Your task to perform on an android device: Open the Hiking Project App enter the location India show the list of trails in India
Image 0: 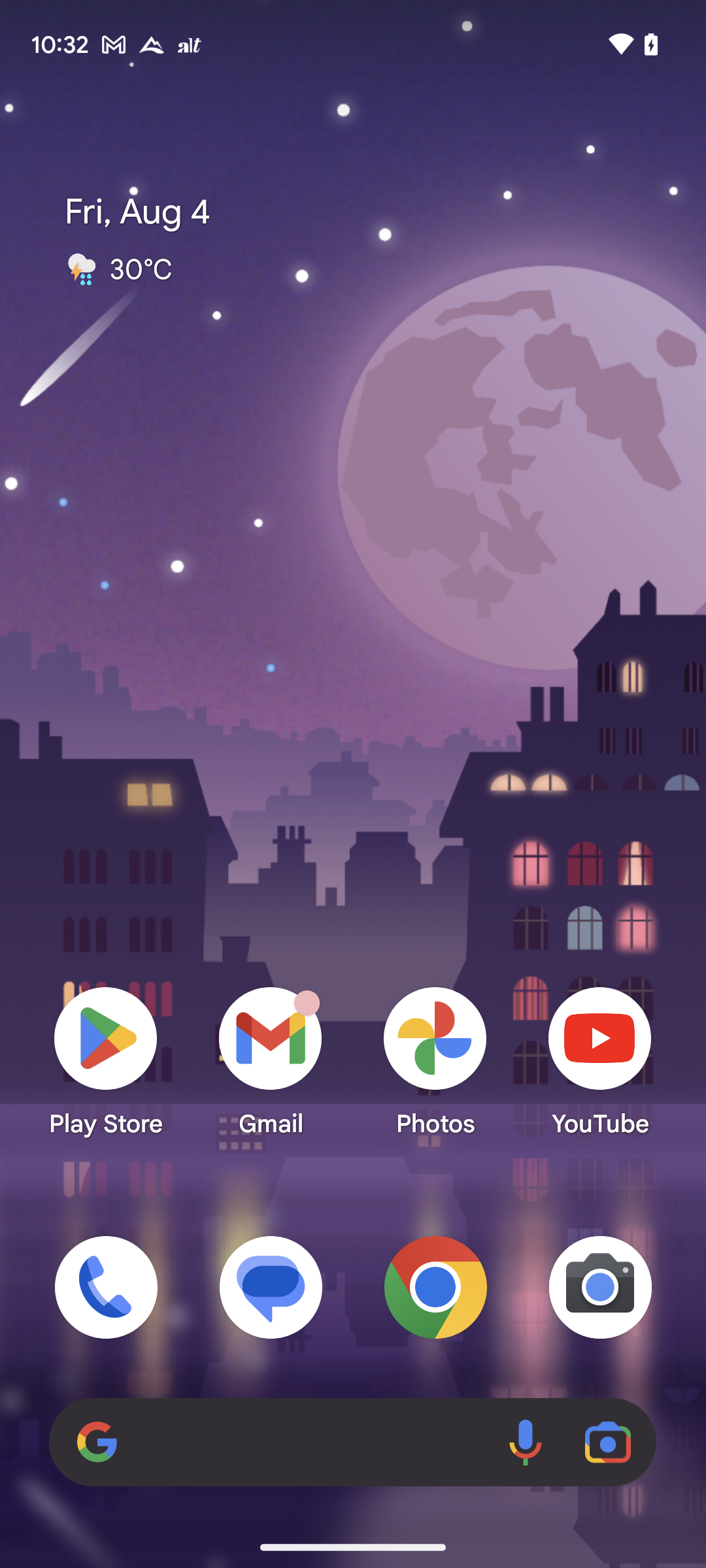
Open the Hiking Project App
Step 0: open app "Hiking Project"
Image 1: 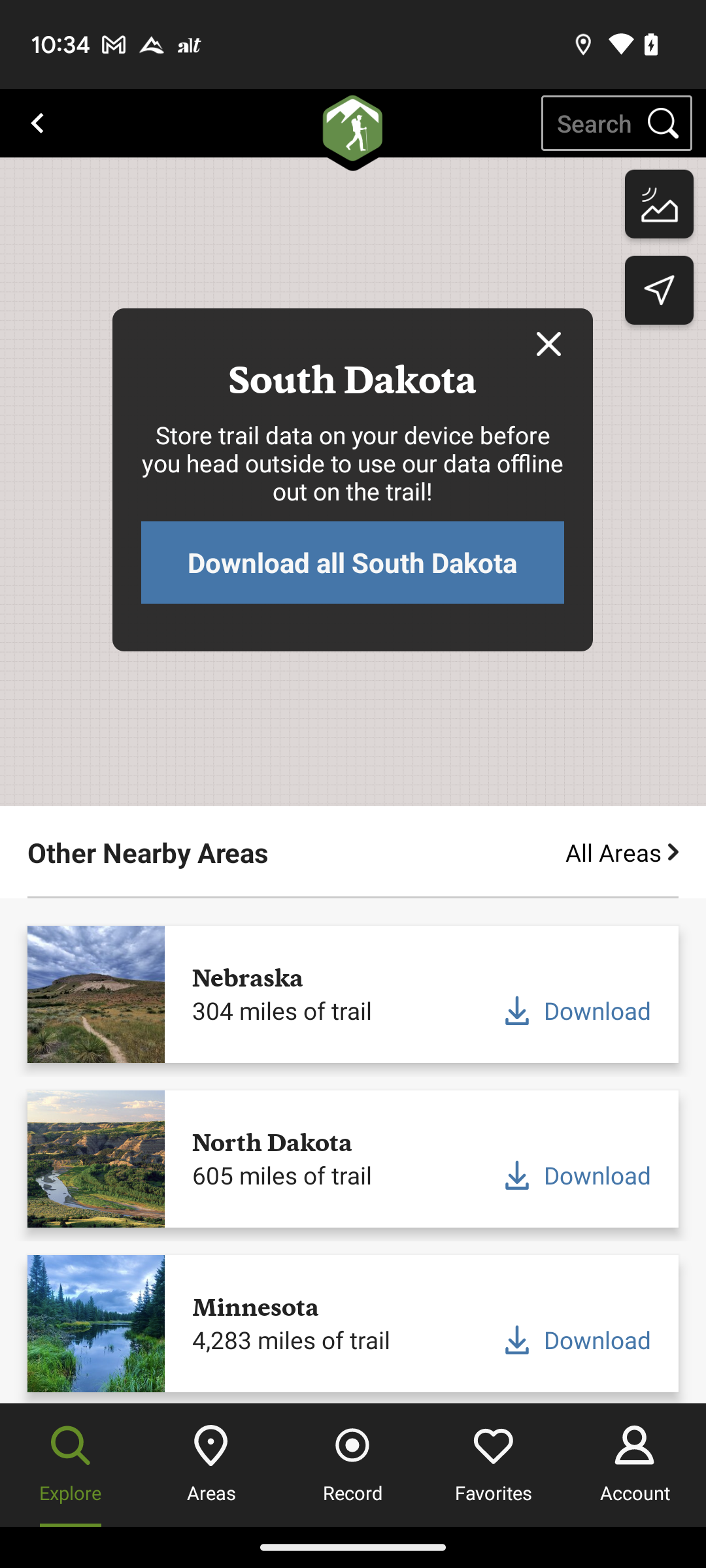
Click on the areas tab at bottom 
Step 1: click (212, 1465)
Image 2: 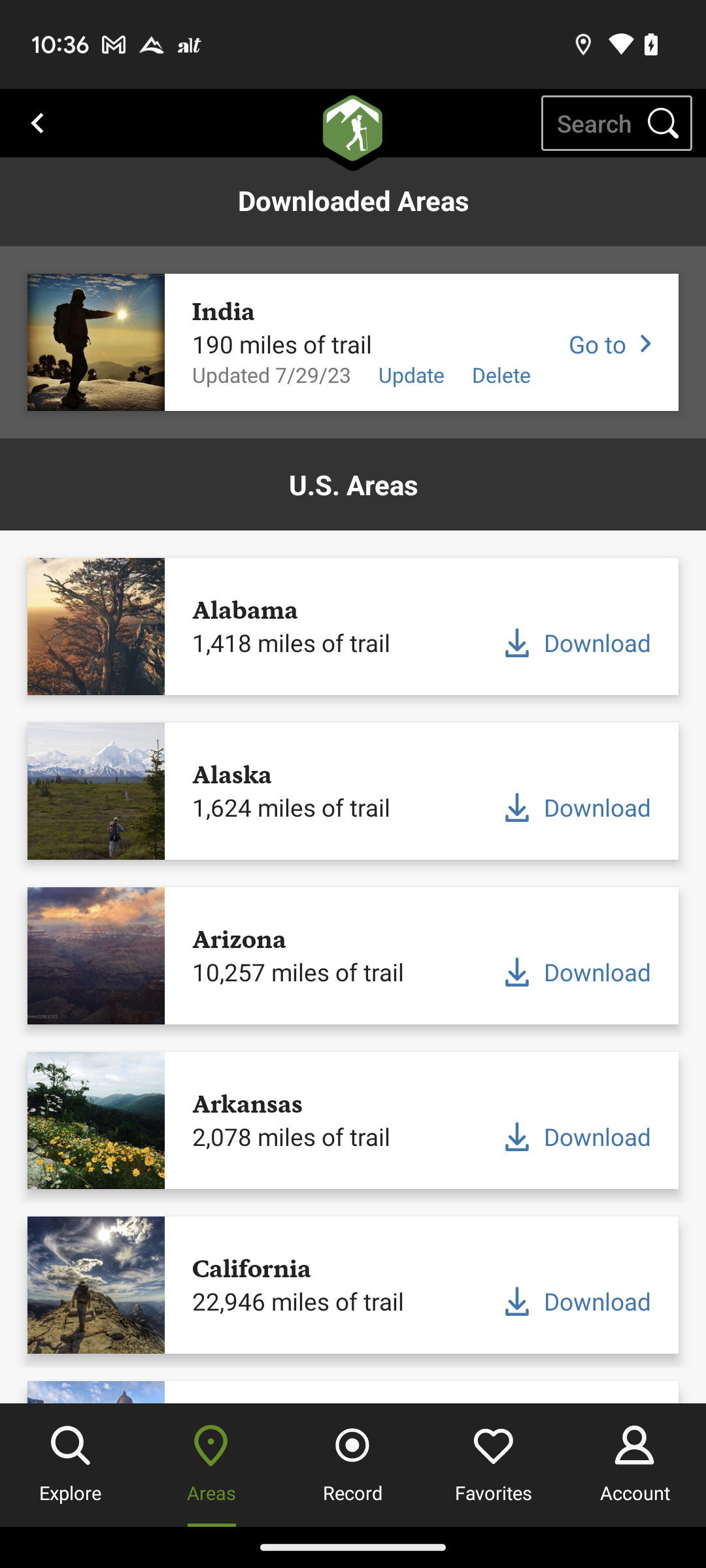
Click on the India  Go to option
Step 2: click (609, 344)
Image 3: 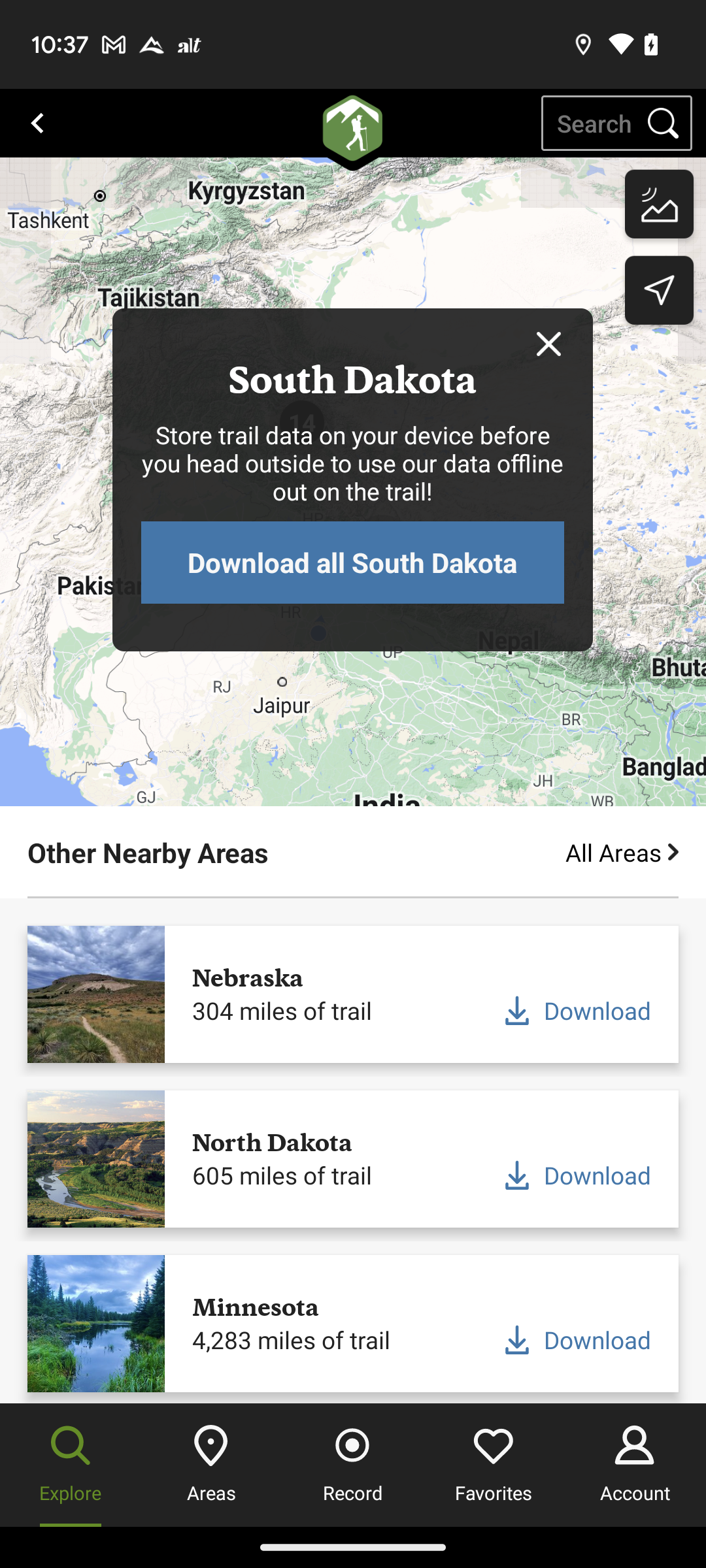
Click on the cross icon of the south Dakota
Step 3: click (353, 778)
Image 4: 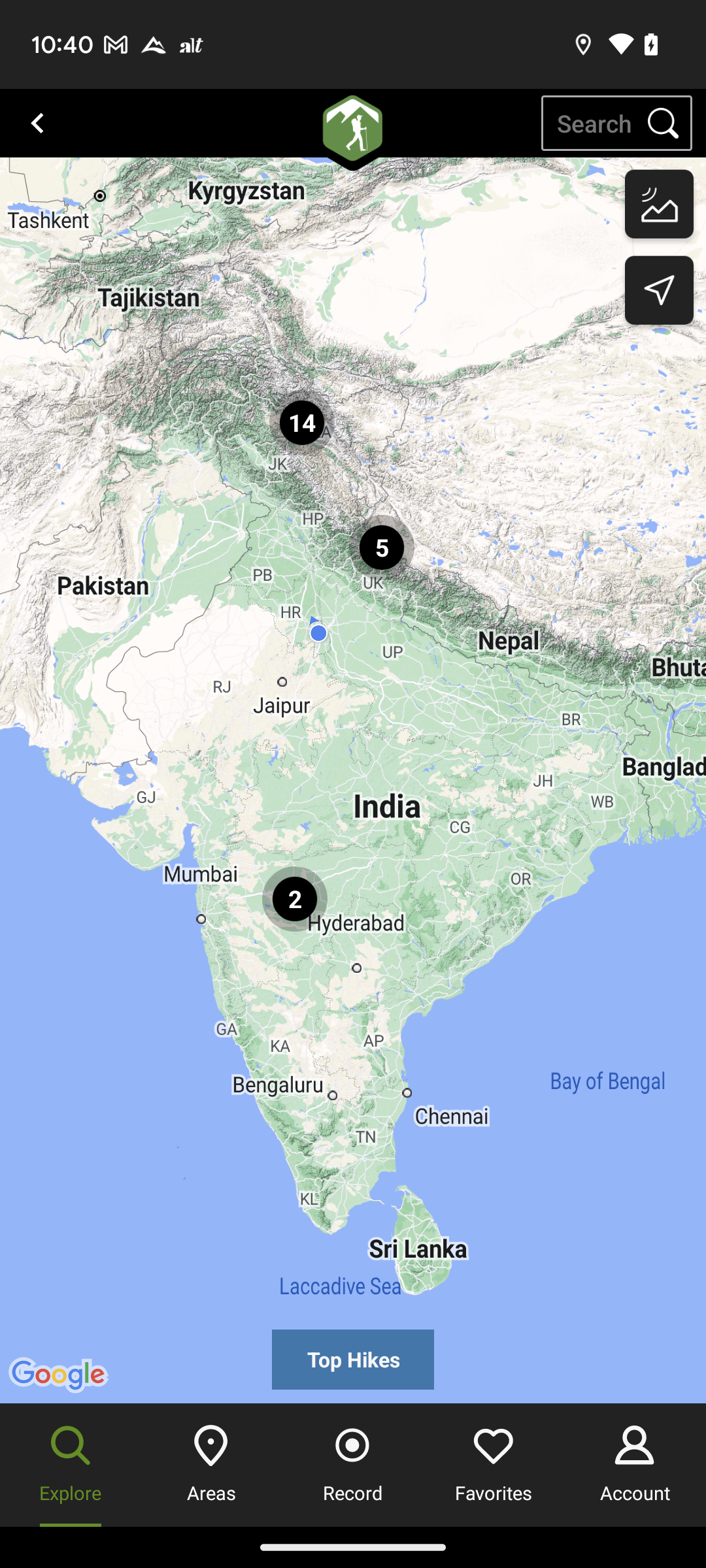
Click on the Top Hikes at the bottom of the screen
Step 4: click (353, 1360)